Your task to perform on an android device: In the Colourspop cosmetics app, I want to browse mascara since my wife asked me to purchase her mascara, and I would like to offer her some small presents.
Image 0: 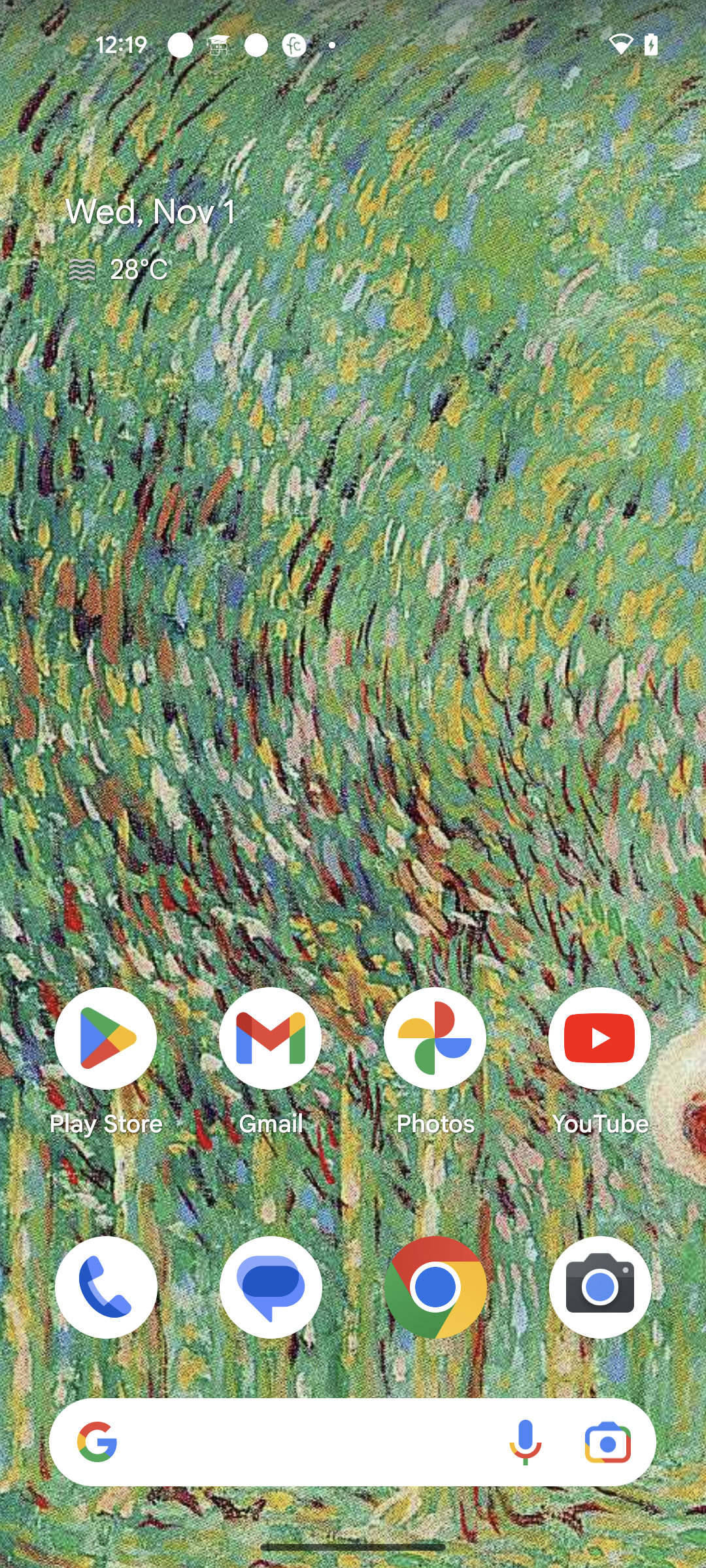
Open Colourspop cosmetics app
Step 0: open app "ColourPop Cosmetics"
Image 1: 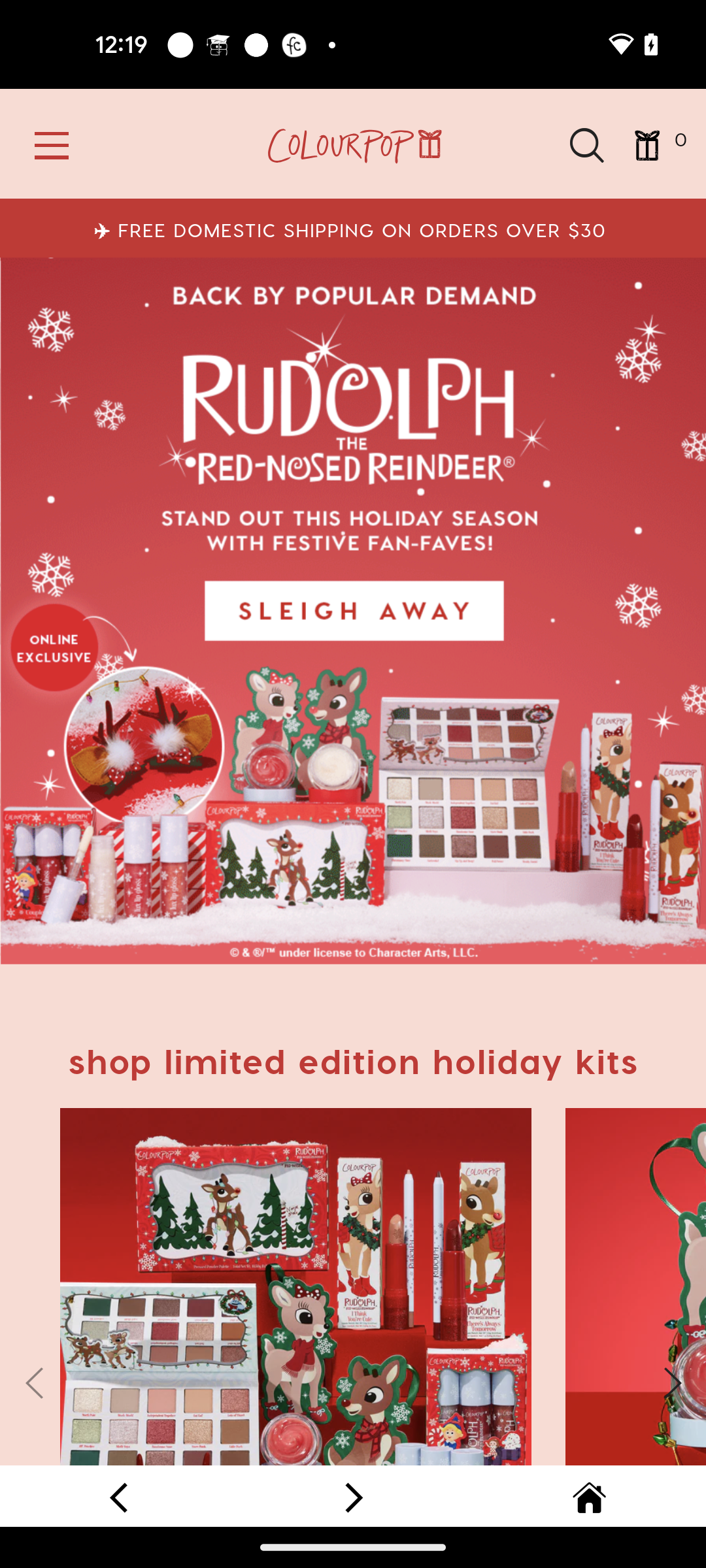
Click on the Search icon at the top of the screen
Step 1: click (586, 144)
Image 2: 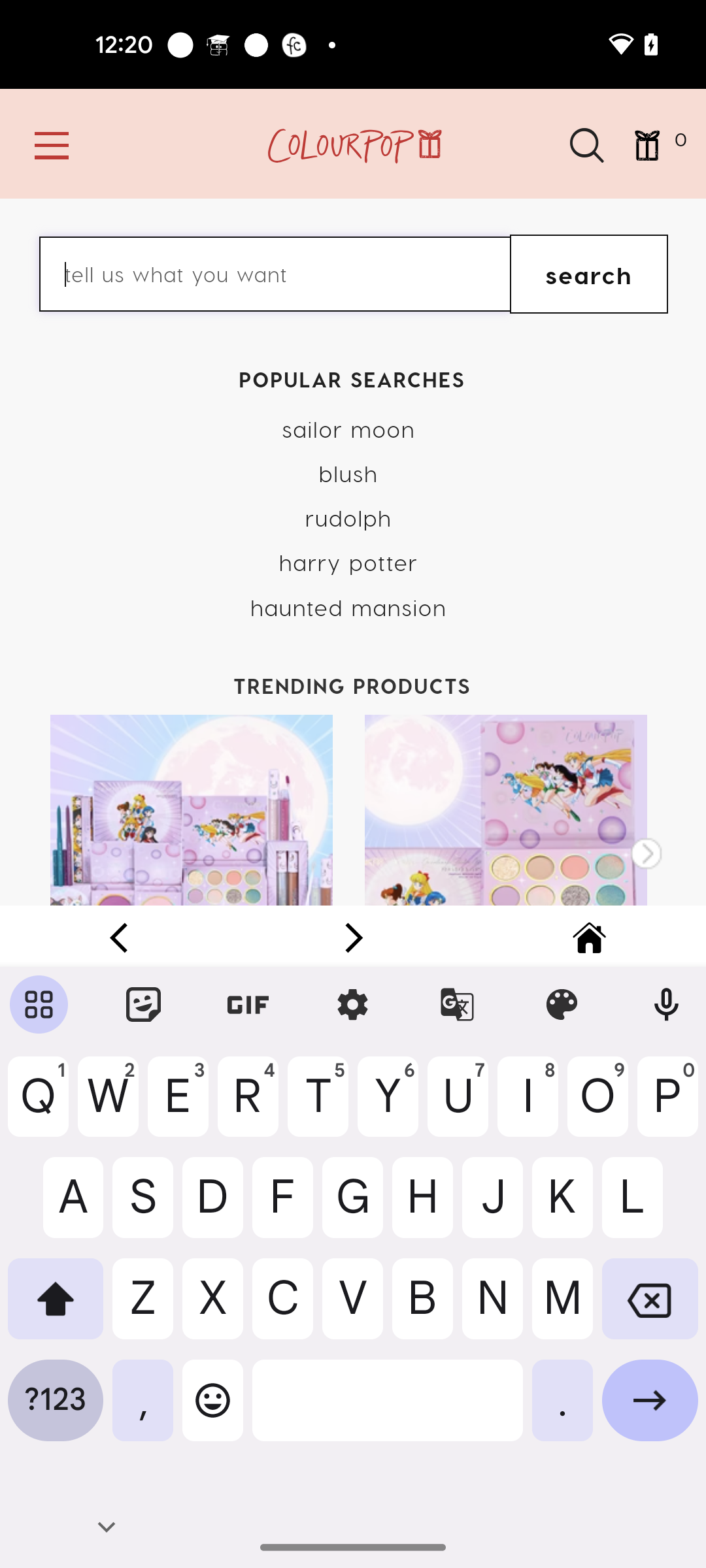
Search for Mascara
Step 2: type "Mascara"
Image 3: 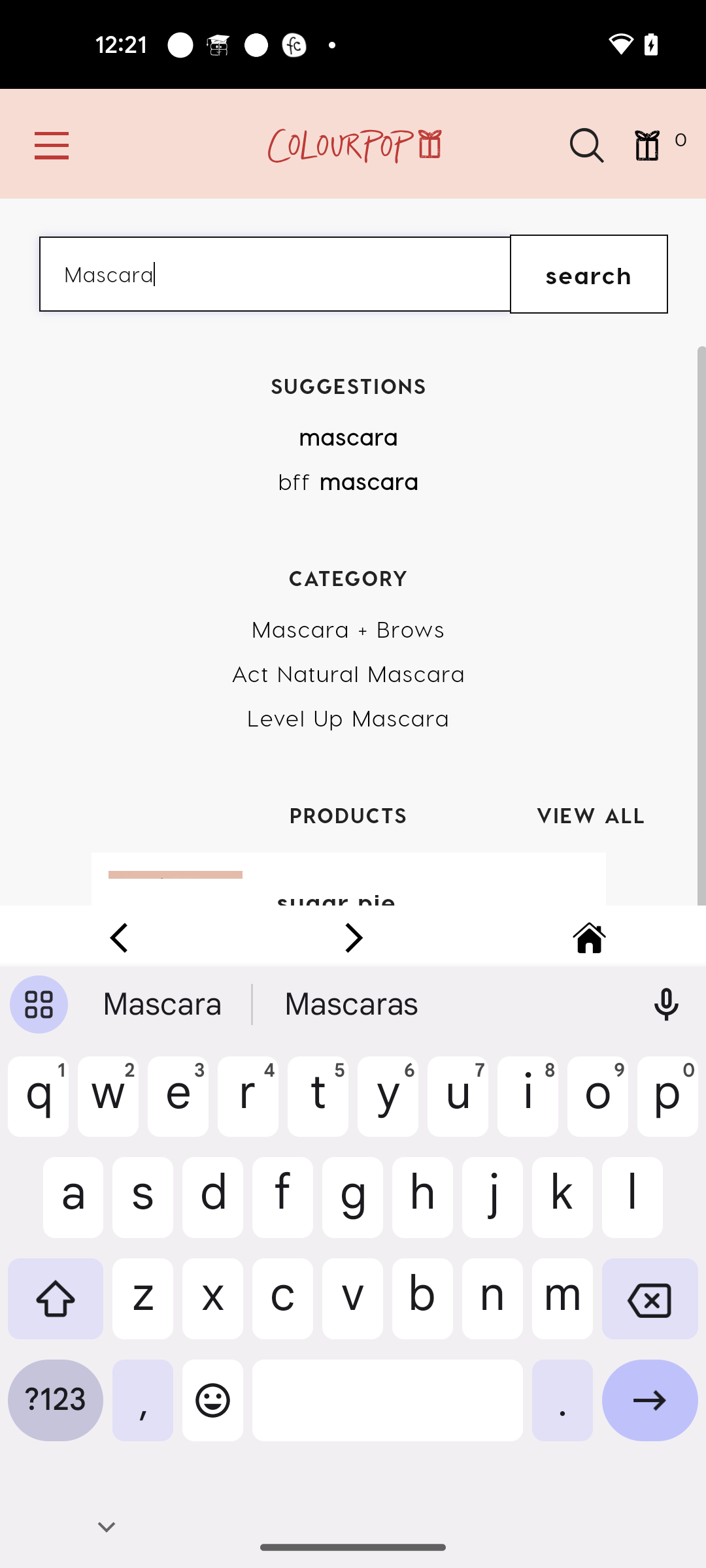
Click on the search button
Step 3: click (588, 273)
Image 4: 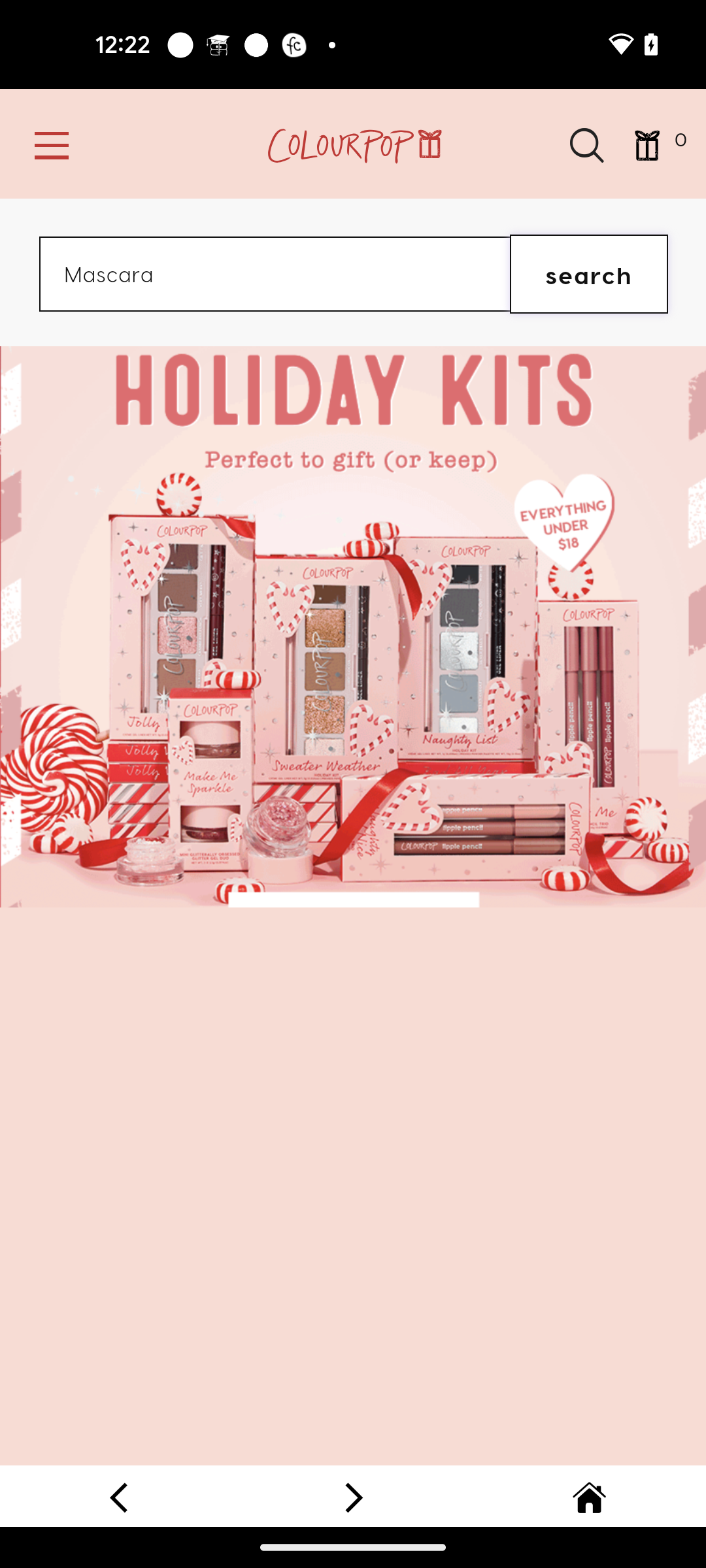
Click on the search button
Step 4: wait